Your task to perform on an android device: On the Docs app type the “Typical weekend schedule:” in the document named Untitled document.
Image 0: 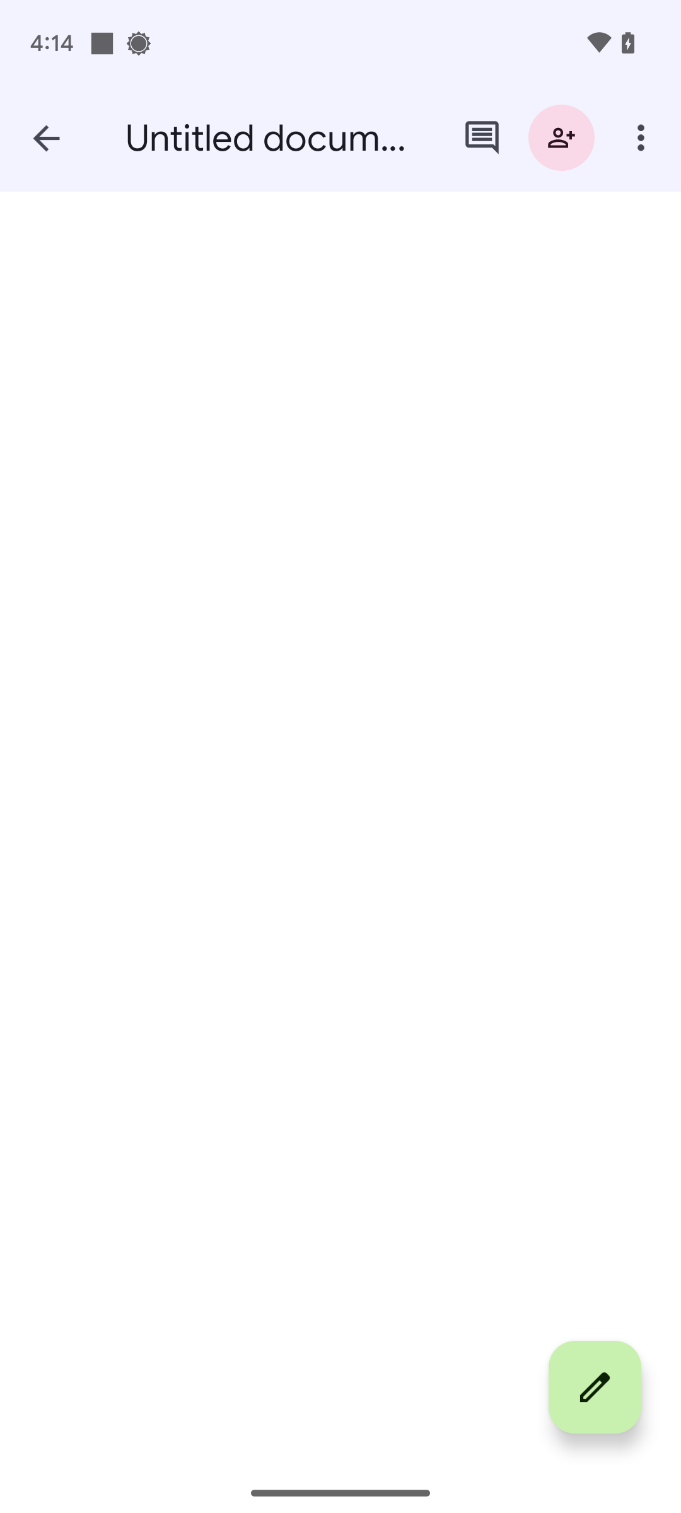
Click on the edit icon at the bottom right of the screen.
Step 0: click (595, 1387)
Image 1: 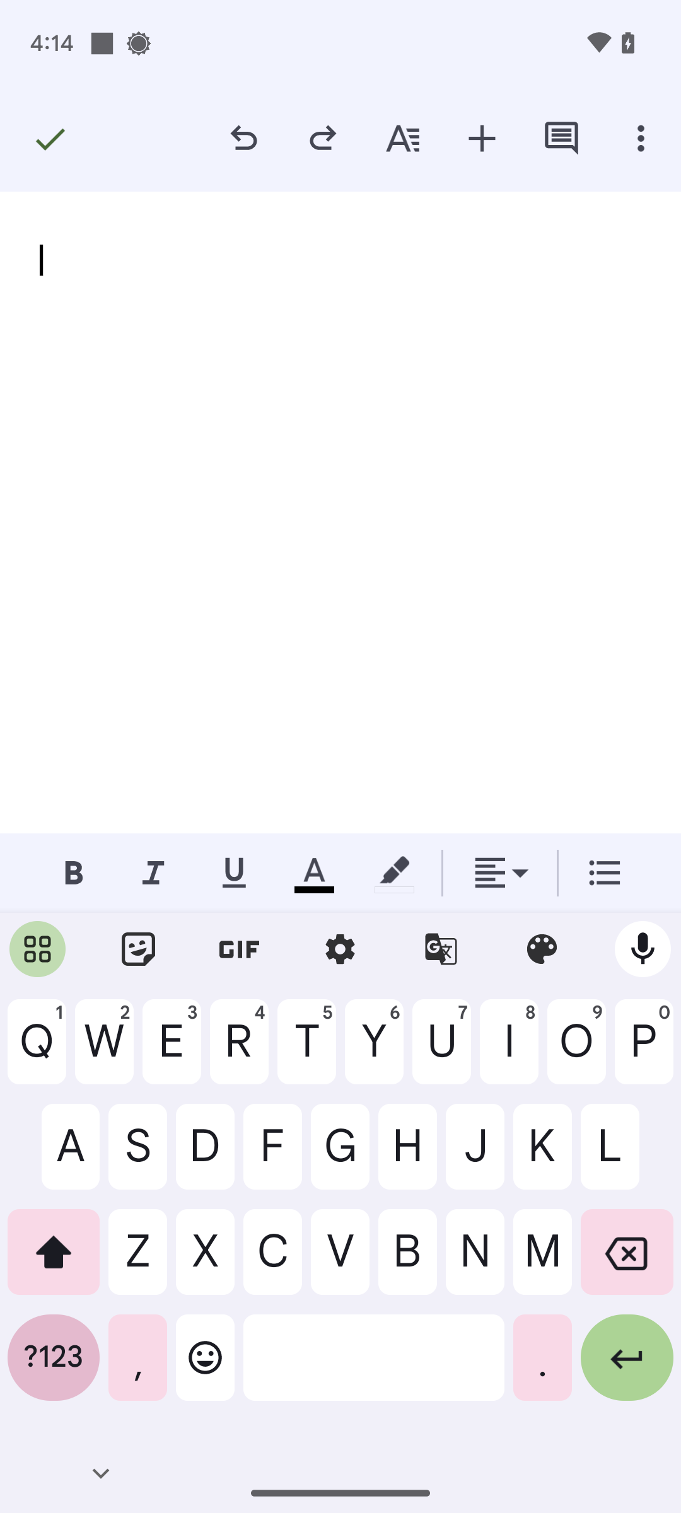
Type in Typical weekend schedule:.
Step 1: type "Typical weekend schedule:"
Image 2: 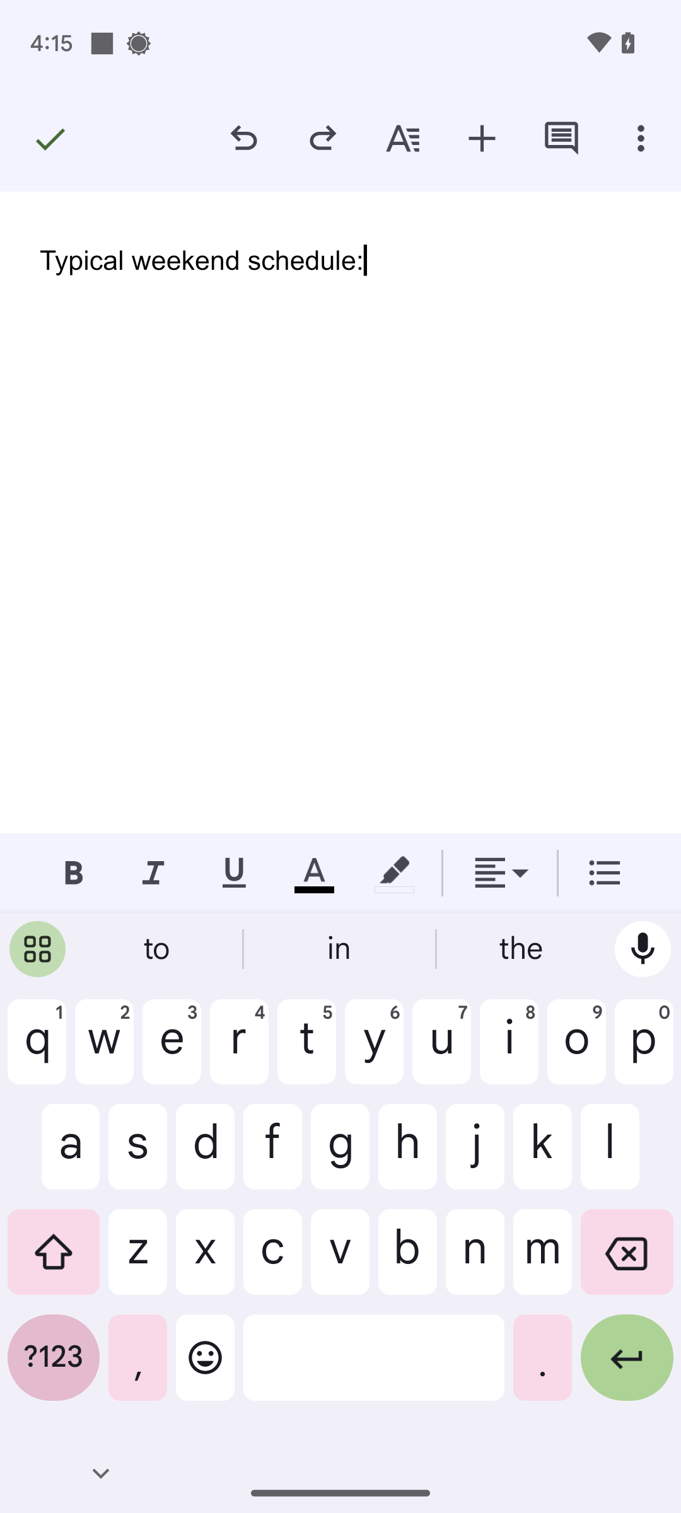
Click on the tick icon at the top left of the screen.
Step 2: click (46, 138)